Your task to perform on an android device: I would want to identify the plants by snapping a picture of them on the flora app to learn about which species they are.
Image 2: 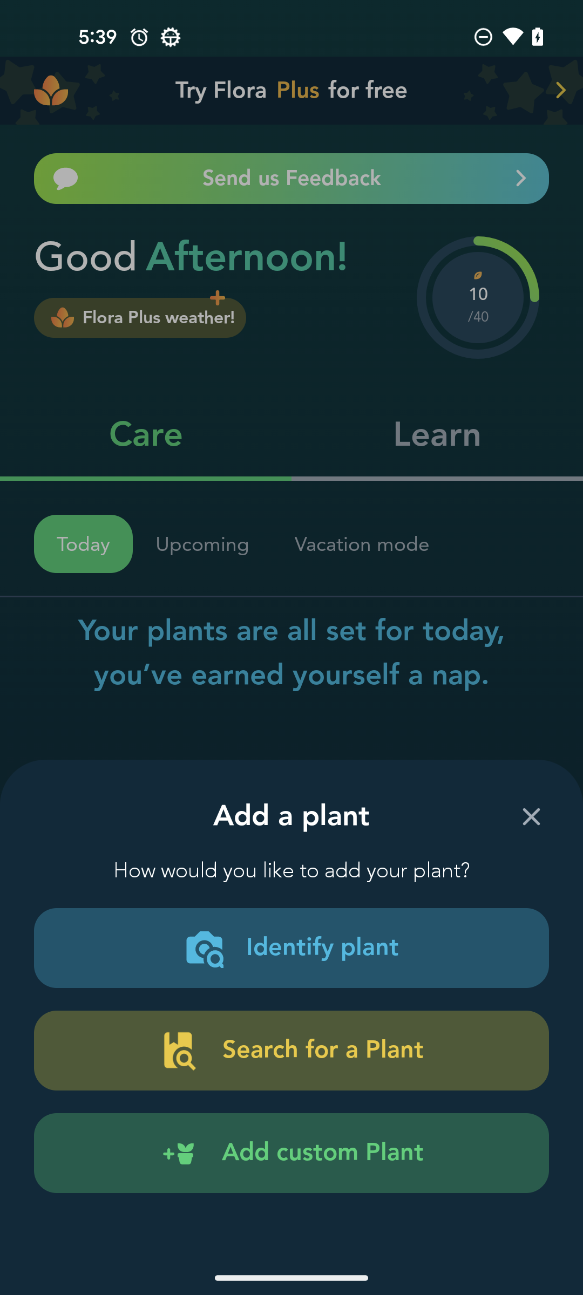
Click on the identify plant option
Step 2: click (322, 948)
Image 3: 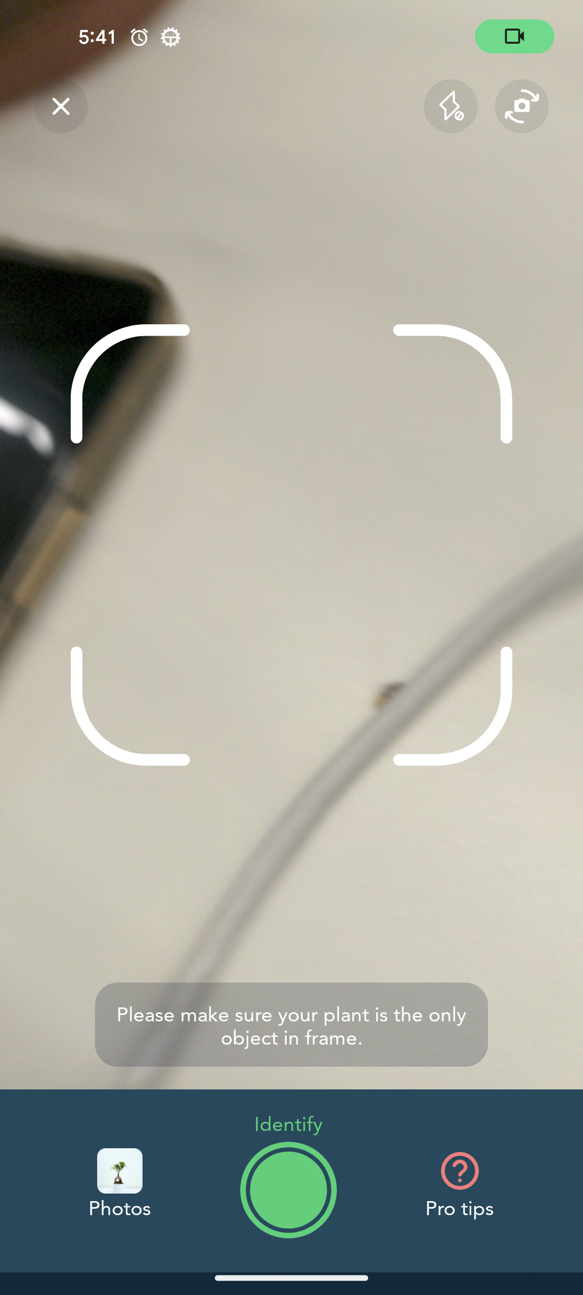
Click on the identify button
Step 3: click (288, 1189)
Image 4: 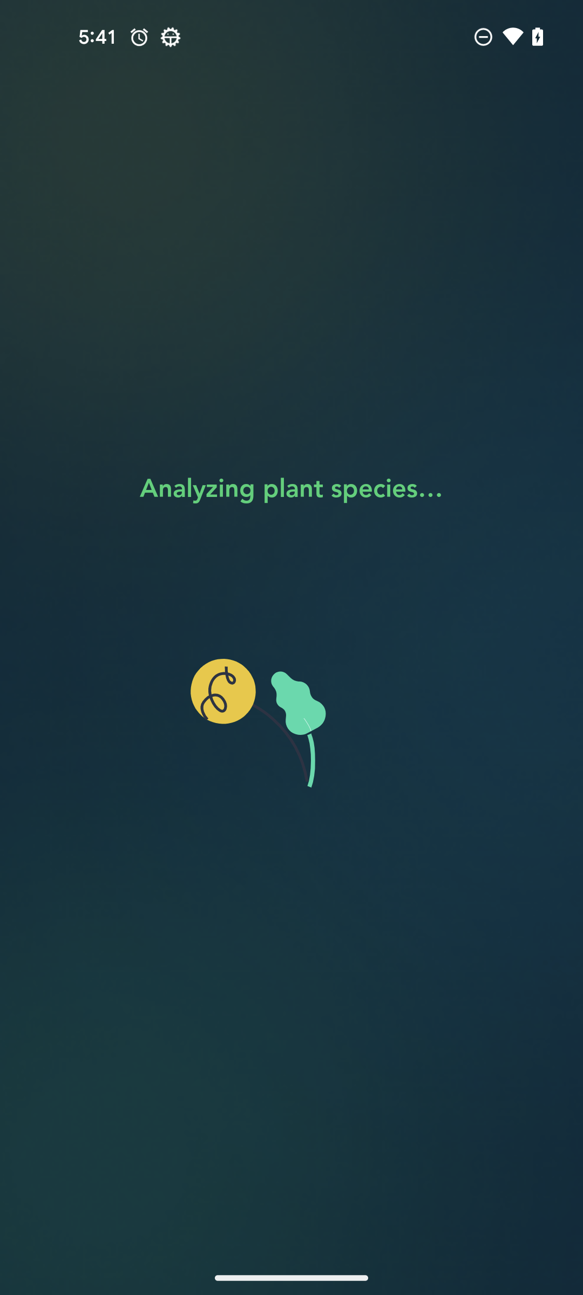
Click on the identify button
Step 4: wait